Your task to perform on an android device: Go to Google Translate app & See the given synonyms and antonyms of the word
Image 0: 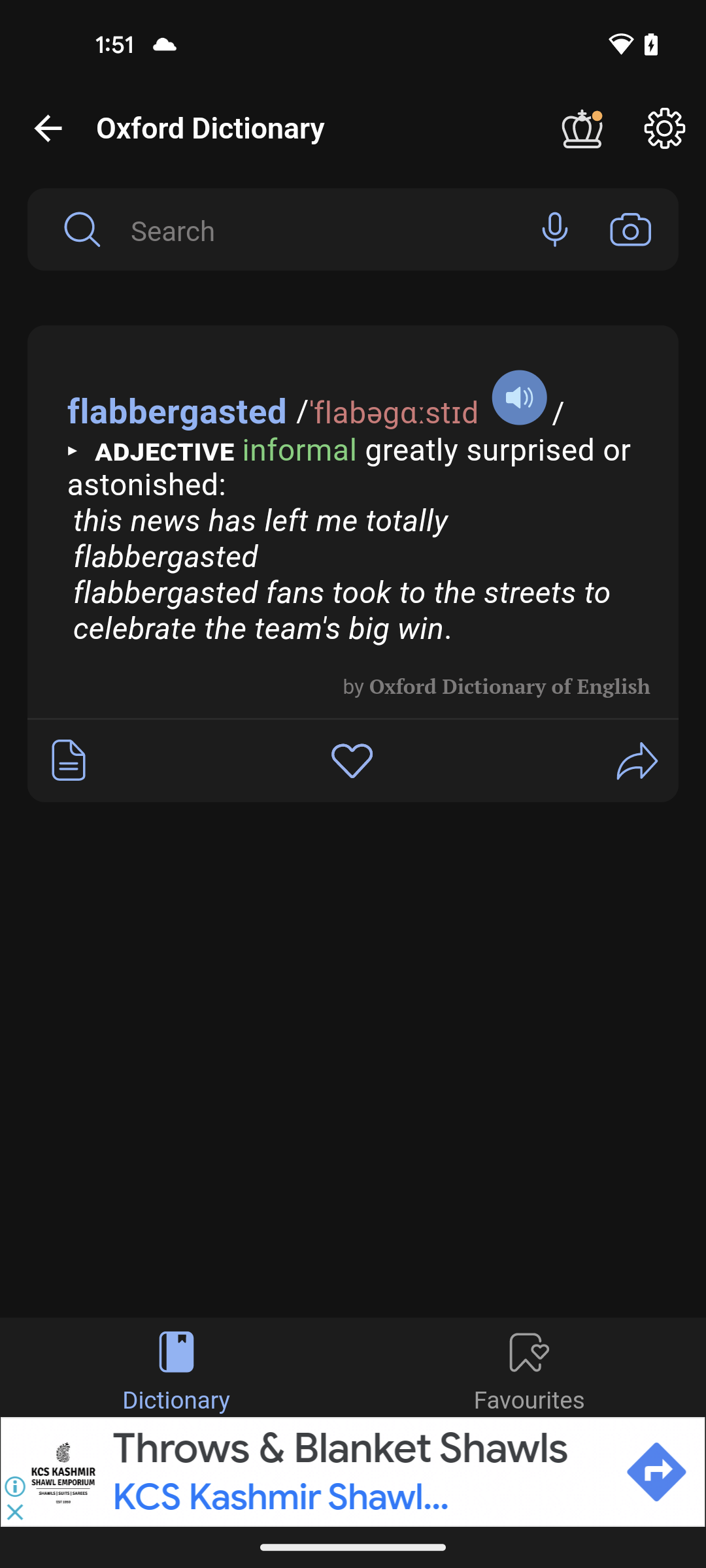
open the Google Translate app
Step 0: open app "Translate"